Your task to perform on an android device: I'm curious to see what prizes I've earned for learning the language, so I'd like to check out my Earn awards on the Duolingo app.
Image 0: 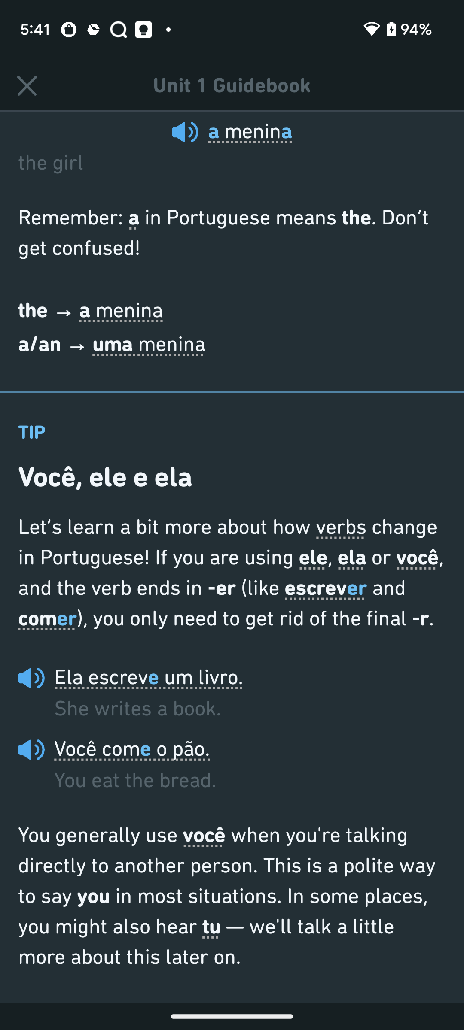
go back to the previous page
Step 0: press back button
Image 1: 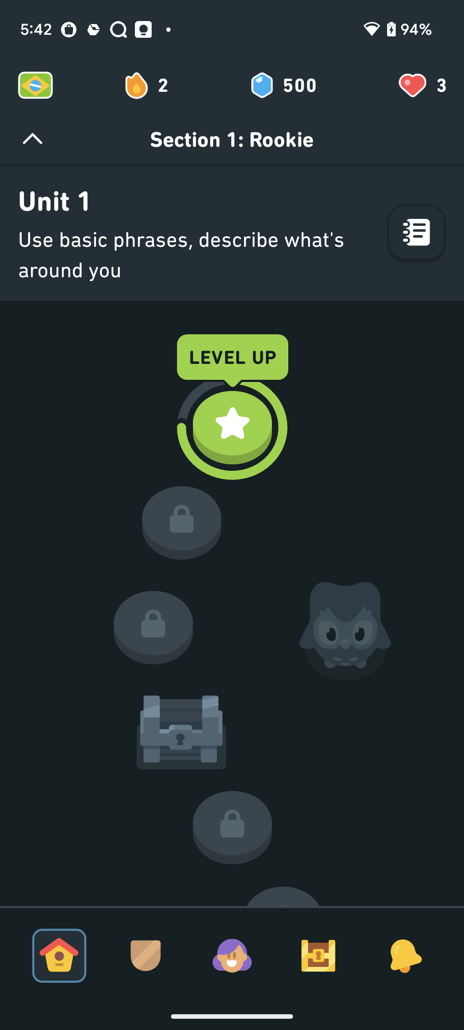
click on the treasure box at the bottom of the screen
Step 1: click (318, 955)